Your task to perform on an android device: I want to buy a pair of 42-size black sneakers, so search for the 42-size black sneakers for me in the Footshop app.
Image 0: 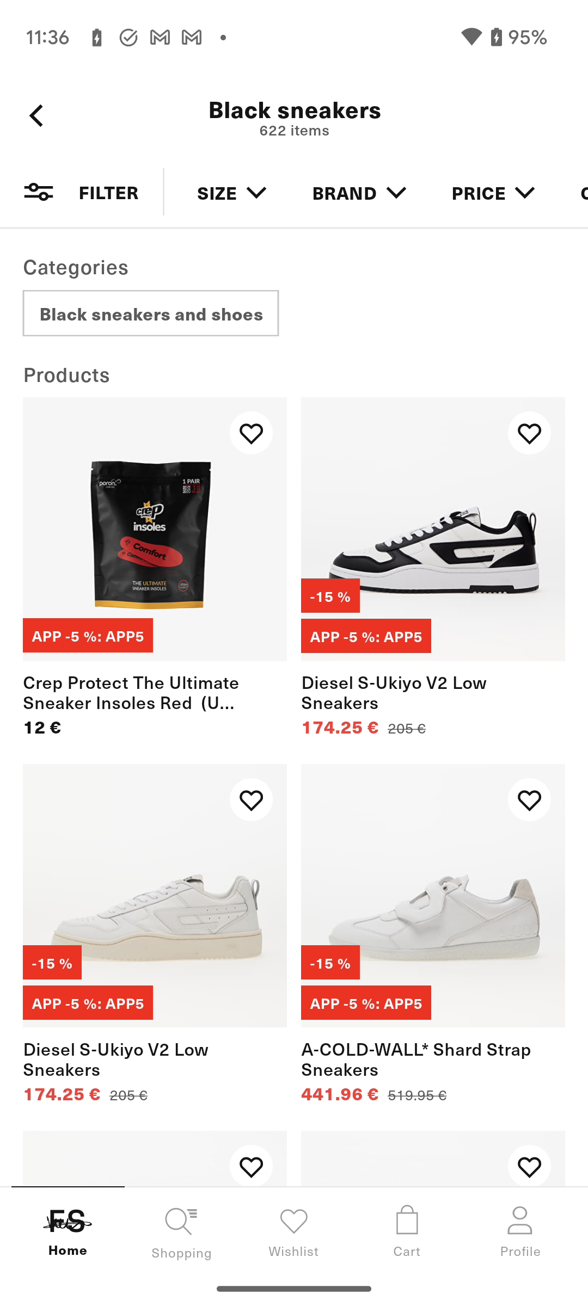
Go back to the previous page to search for the sneakers.
Step 0: press back button
Image 2: 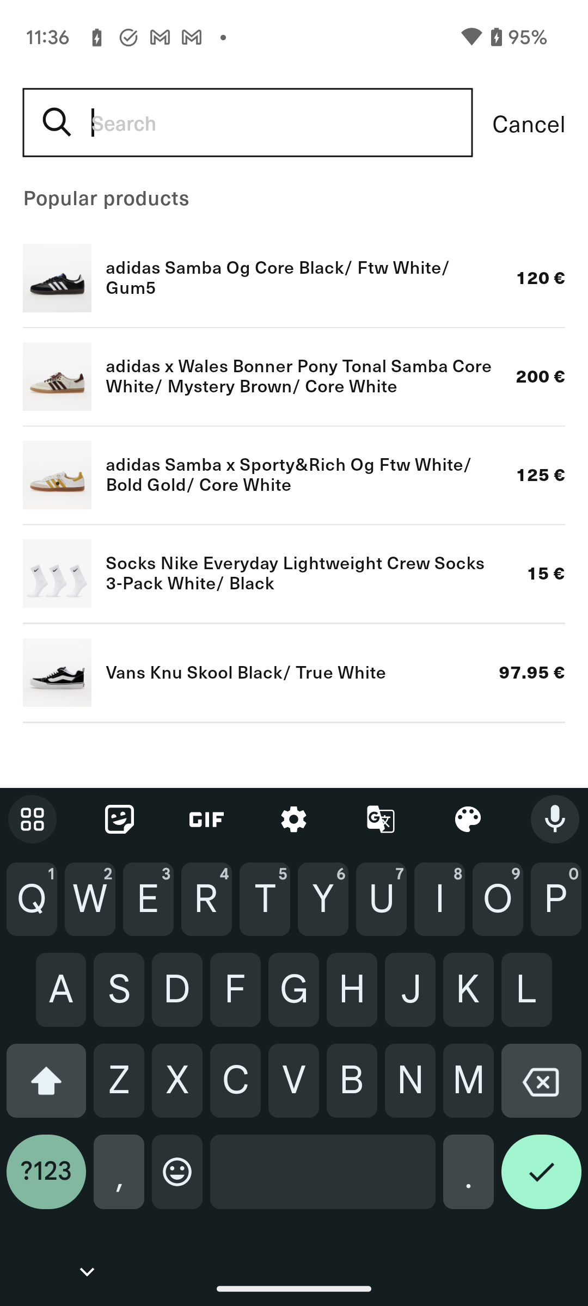
Type 42-size black sneakers in the search bar to search for the sneakers.
Step 2: type "42-size black sneakers"
Image 3: 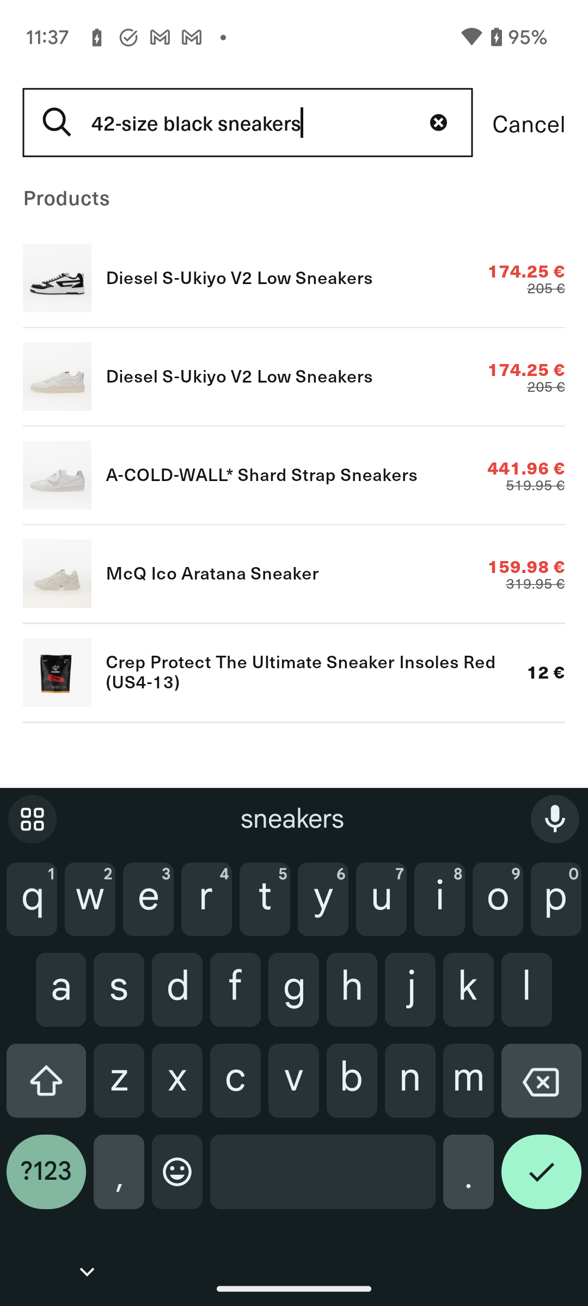
Click on the right tick button at the bottom right corner of the screen to view the search result.
Step 3: click (541, 1180)
Image 4: 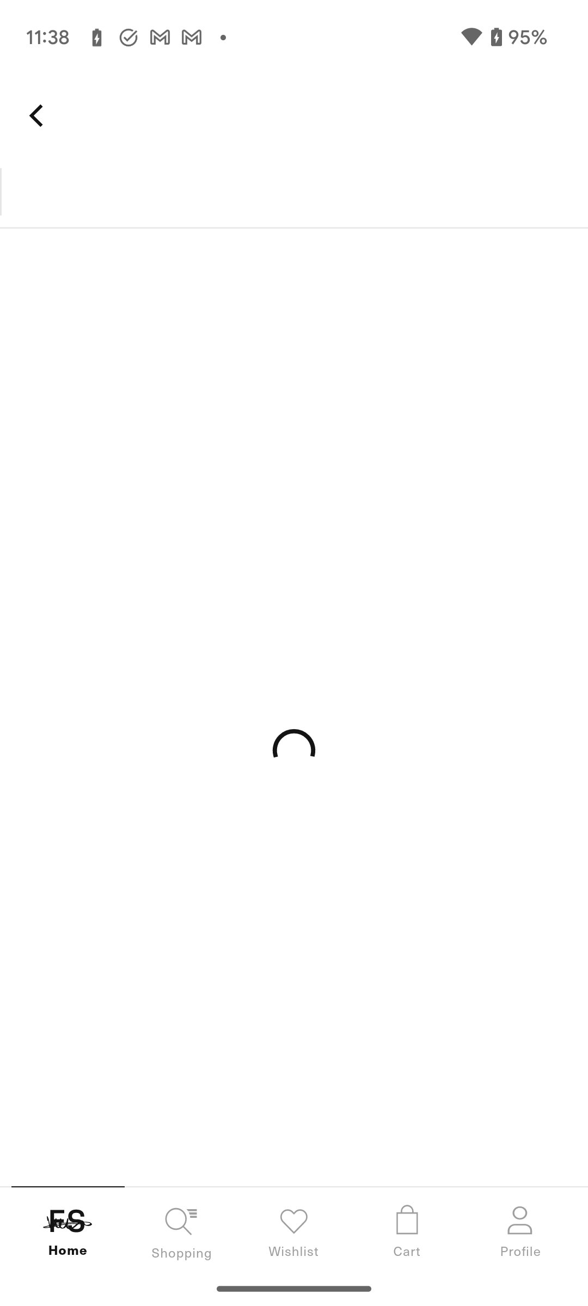
Click on the right tick button at the bottom right corner of the screen to view the search result.
Step 4: wait
Image 5: 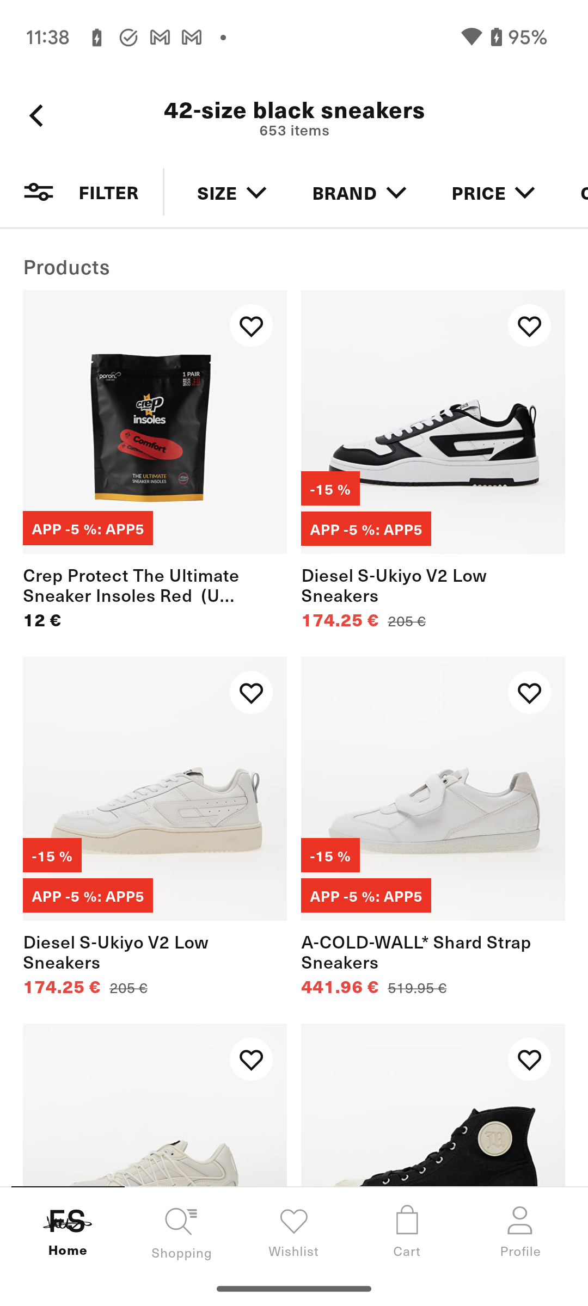
Scroll down to view more sneakers.
Step 5: scroll down
Image 6: 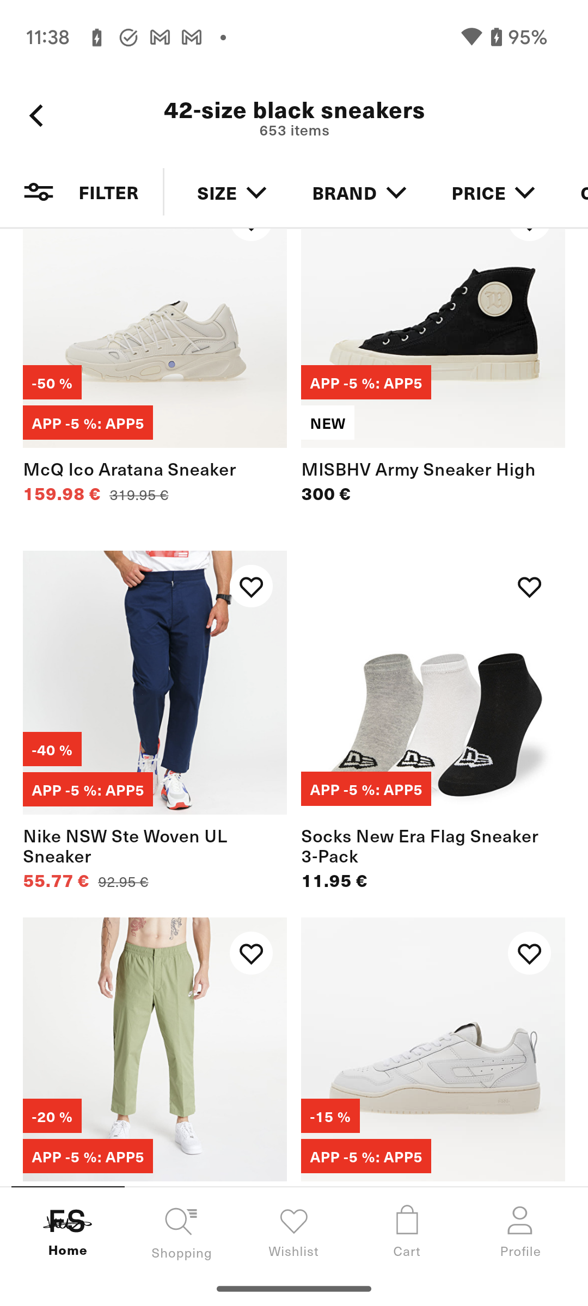
Scroll down to view more sneakers.
Step 6: scroll down
Image 7: 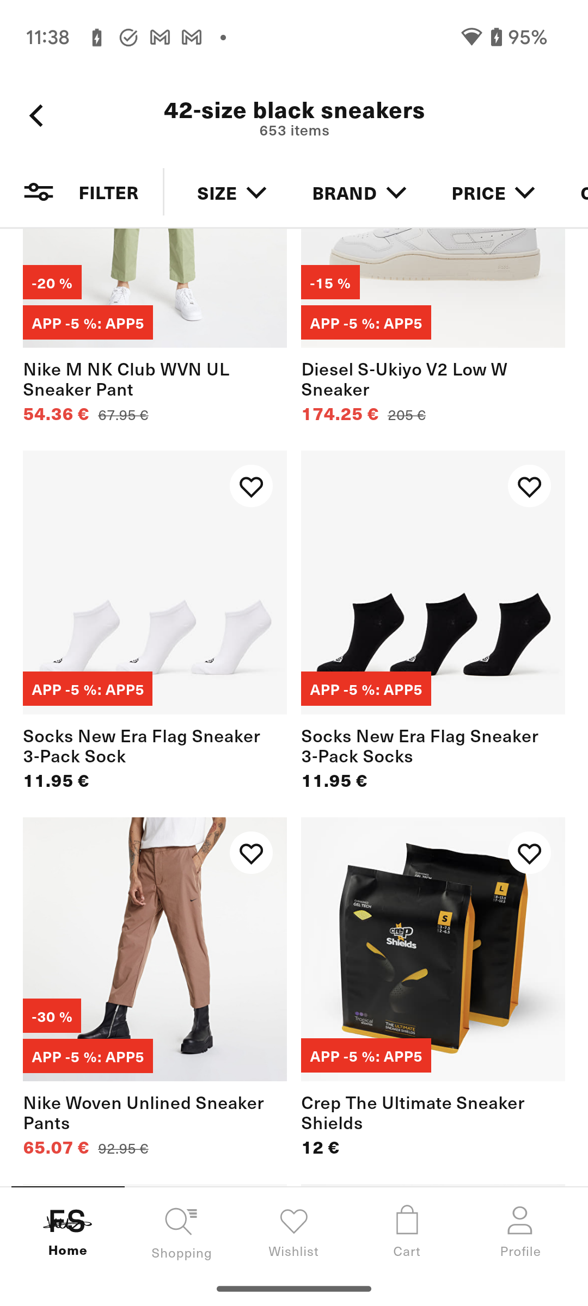
Click on the Filter option to apply the filter.
Step 7: click (108, 192)
Image 8: 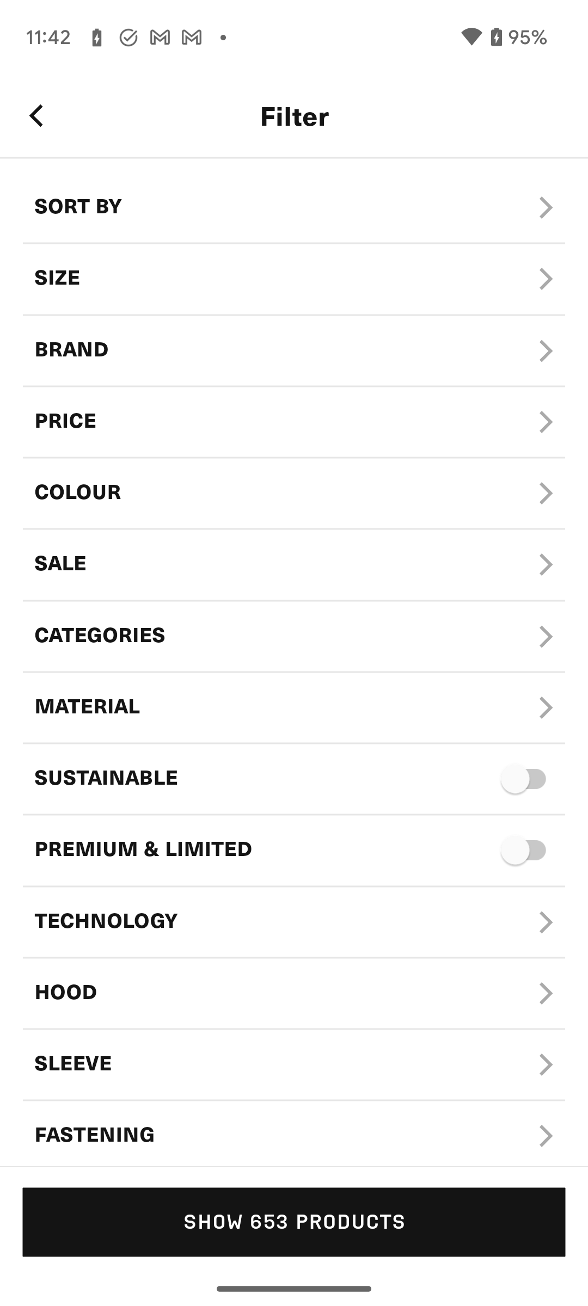
Click on the Categories option to select the category
Step 8: click (294, 637)
Image 9: 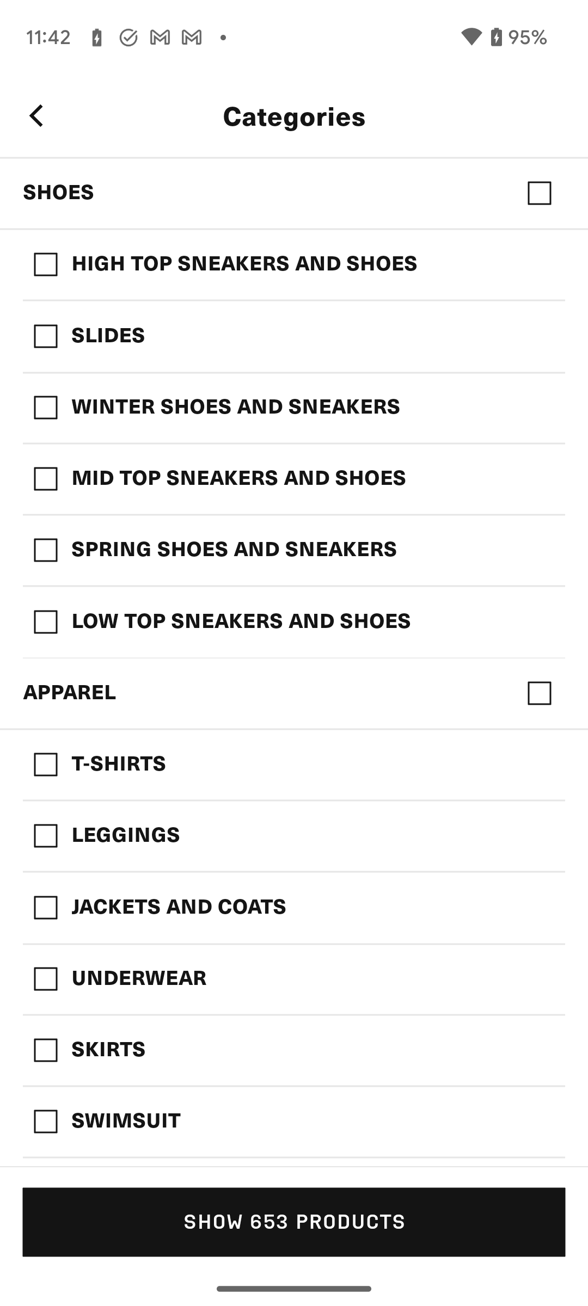
Click on the check box of shoes option to select the shoes
Step 9: click (294, 194)
Image 10: 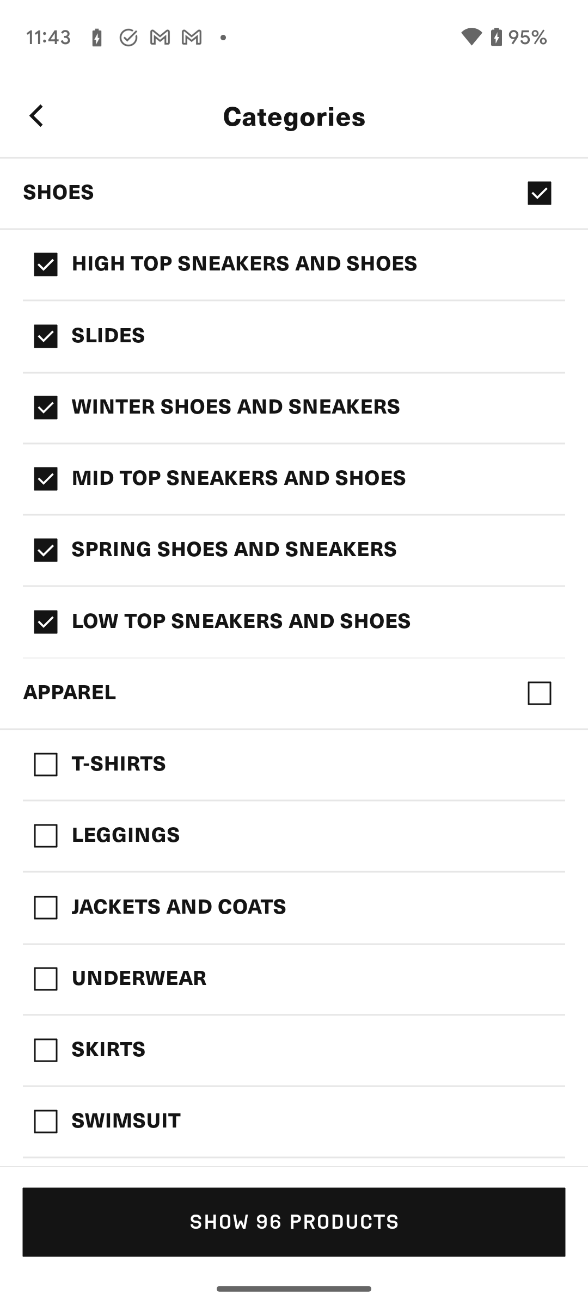
Click on the Show 96 Products option at the bottom of the screen
Step 10: click (294, 1221)